Your task to perform on an android device: To make it simple for me to listen to my favorite songs on the Vimeo app, I want to build a showcase called Martin Songs
Image 0: 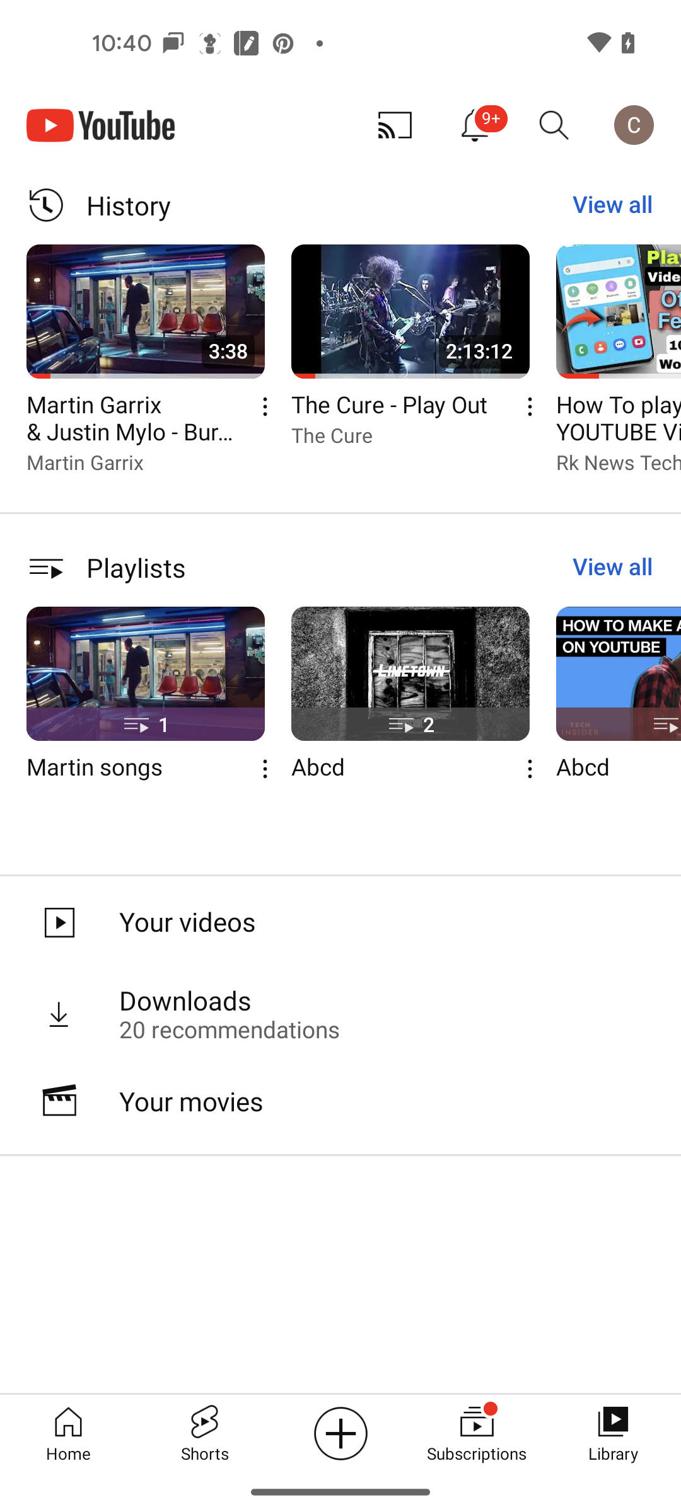
Open the Vimeo app
Step 0: open app "Vimeo"
Image 1: 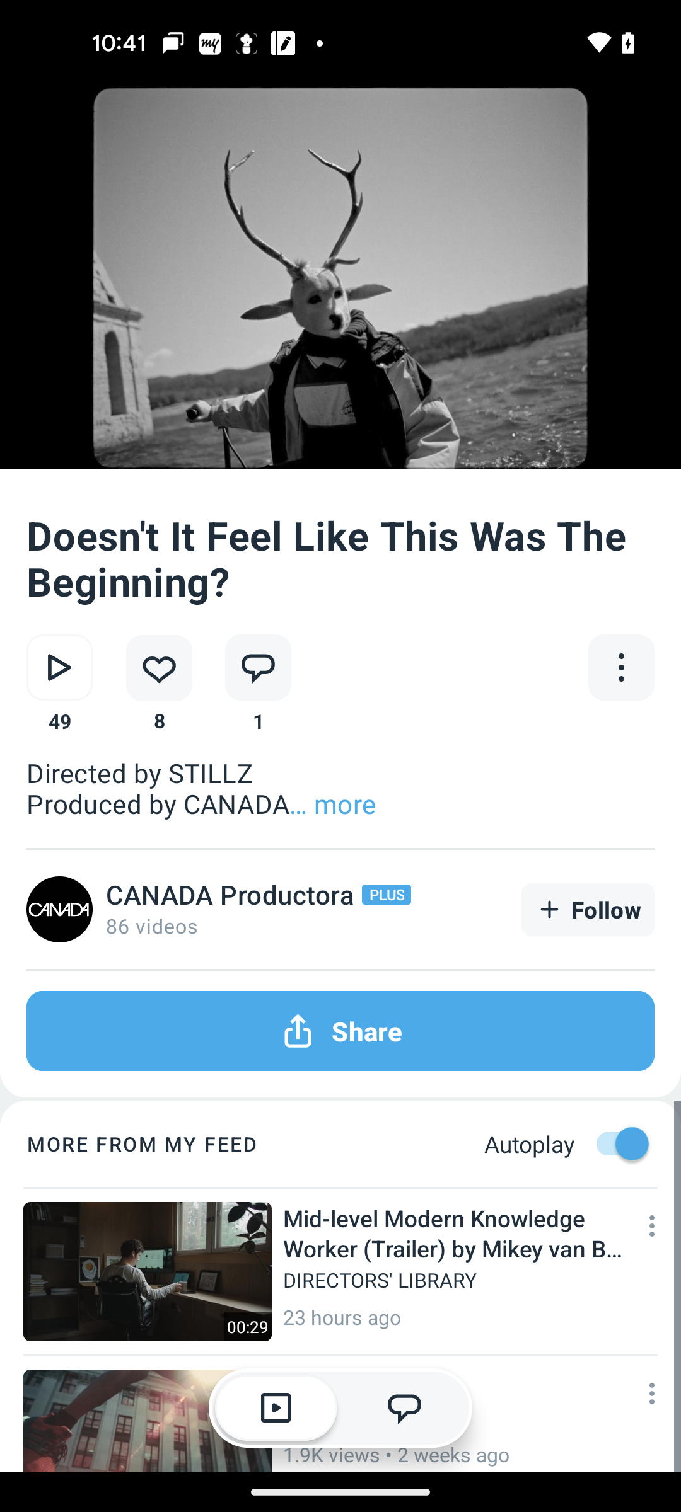
go back 
Step 1: press back button
Image 2: 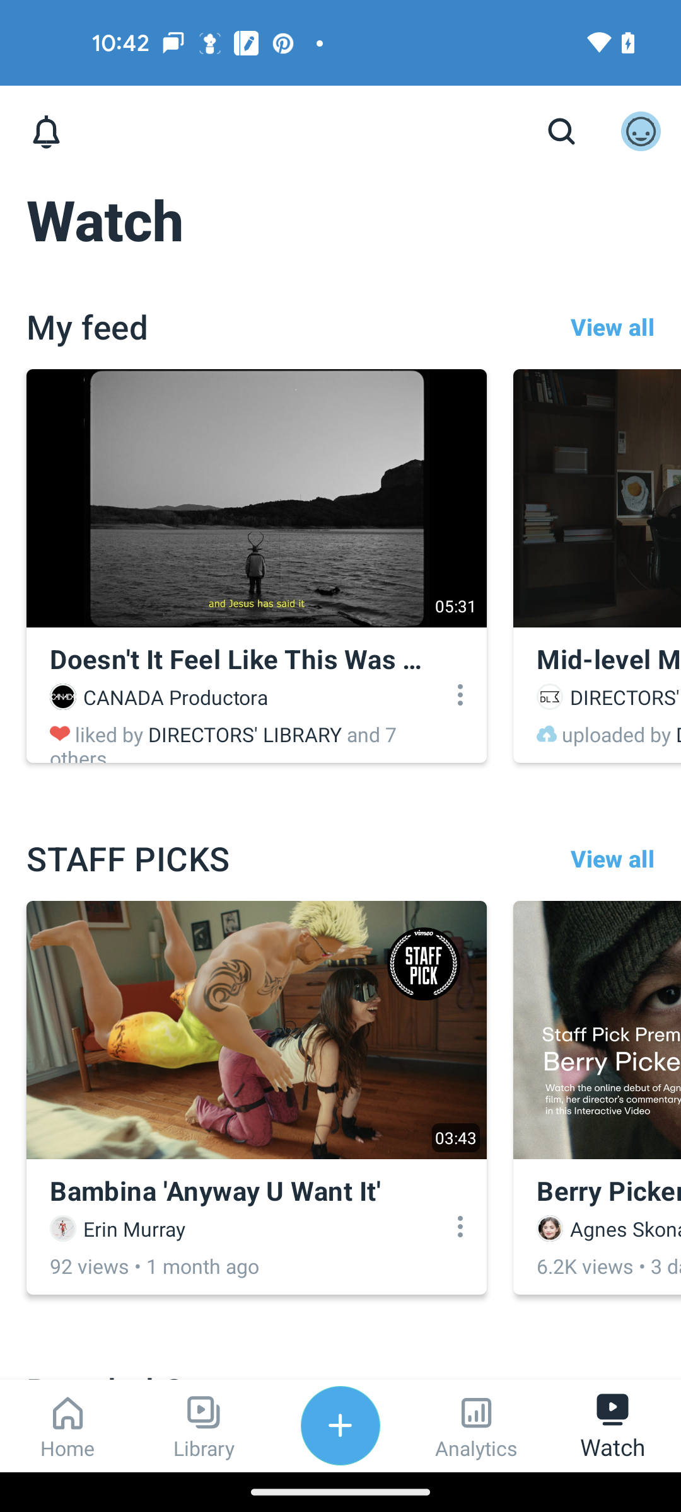
click on search icon
Step 2: click (561, 132)
Image 3: 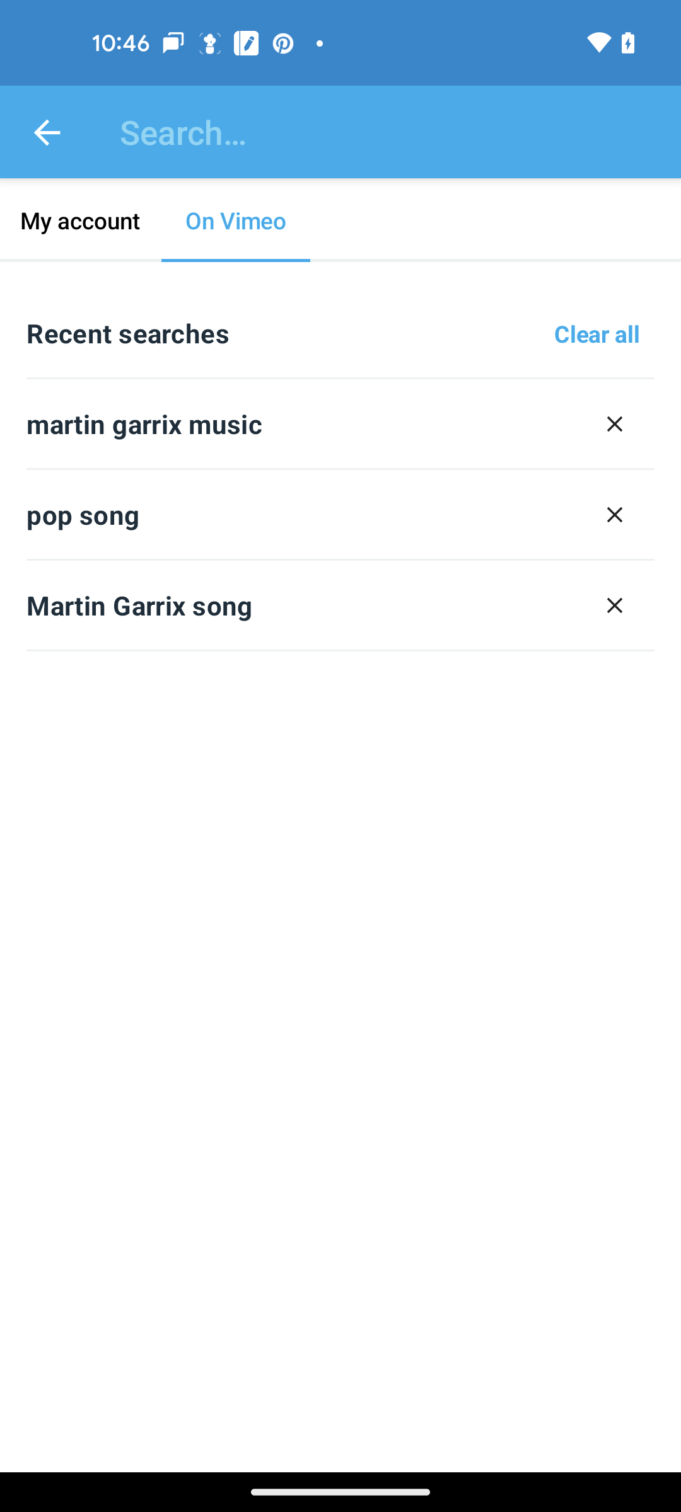
select martin garrix music from recent search
Step 3: click (340, 425)
Image 4: 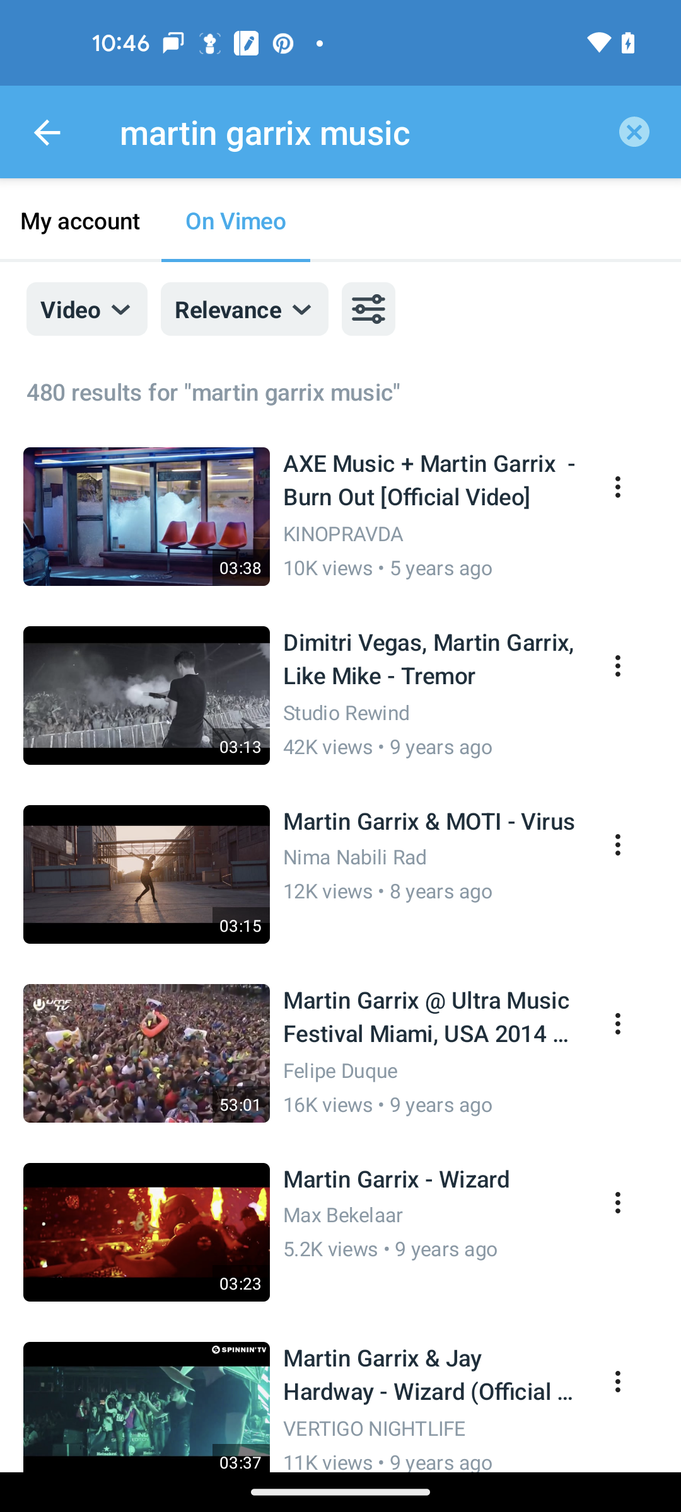
click on the dimitri vegas video
Step 4: click (430, 659)
Image 5: 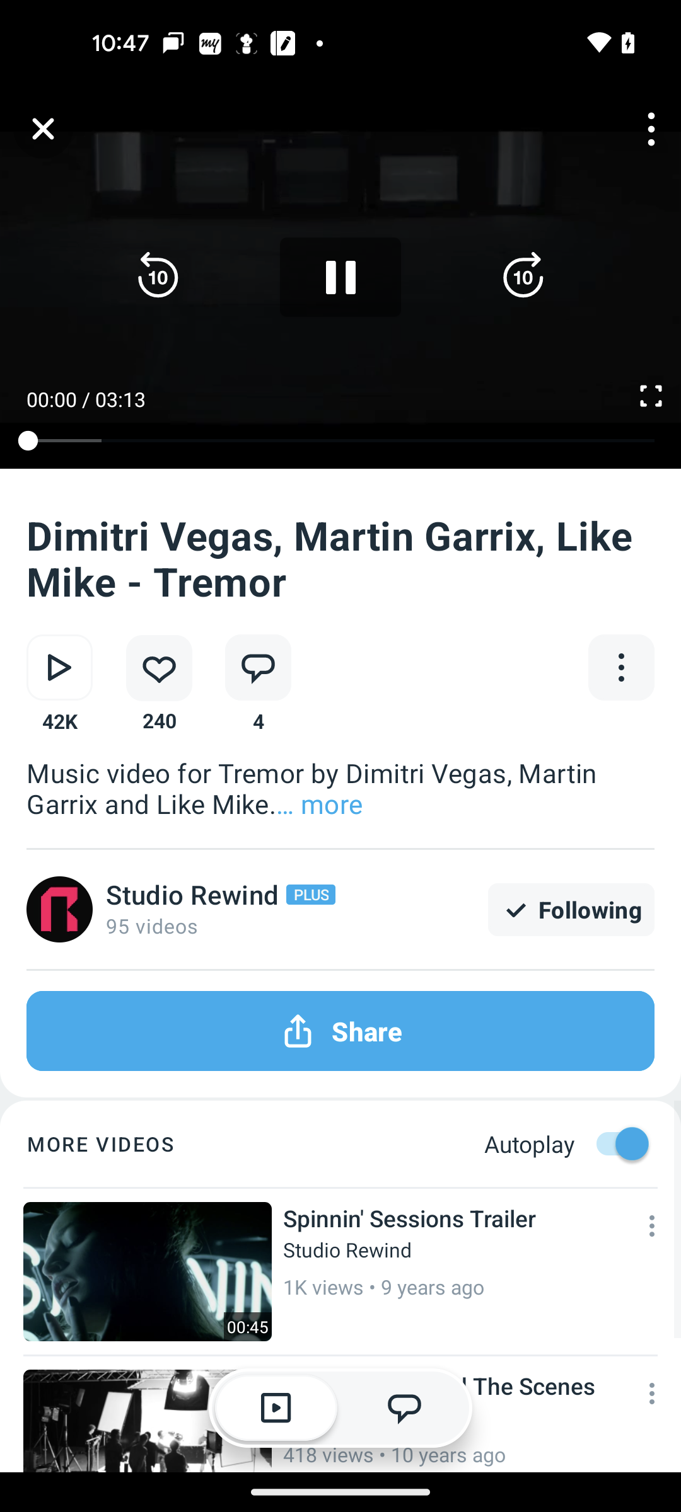
click on the three dot icon in middle of screen
Step 5: click (621, 667)
Image 6: 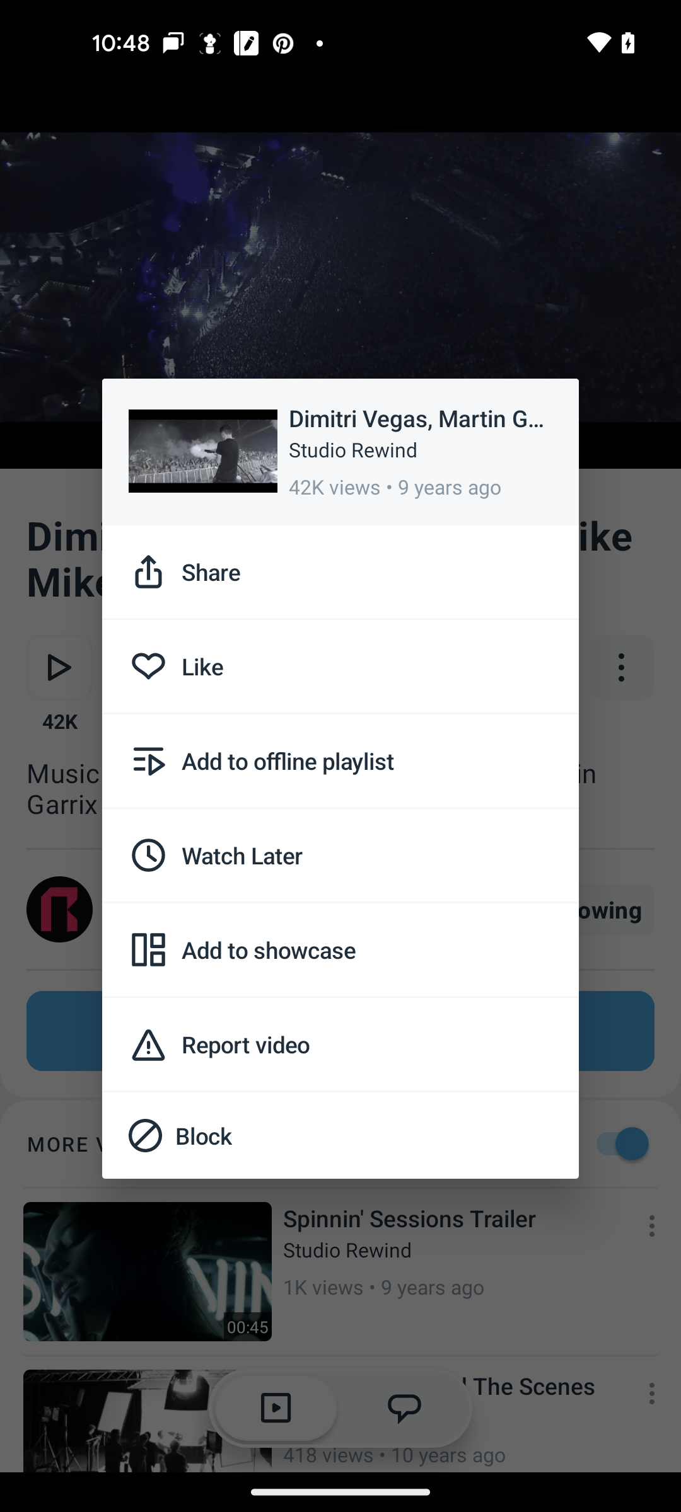
click on the add to showcase
Step 6: click (340, 949)
Image 7: 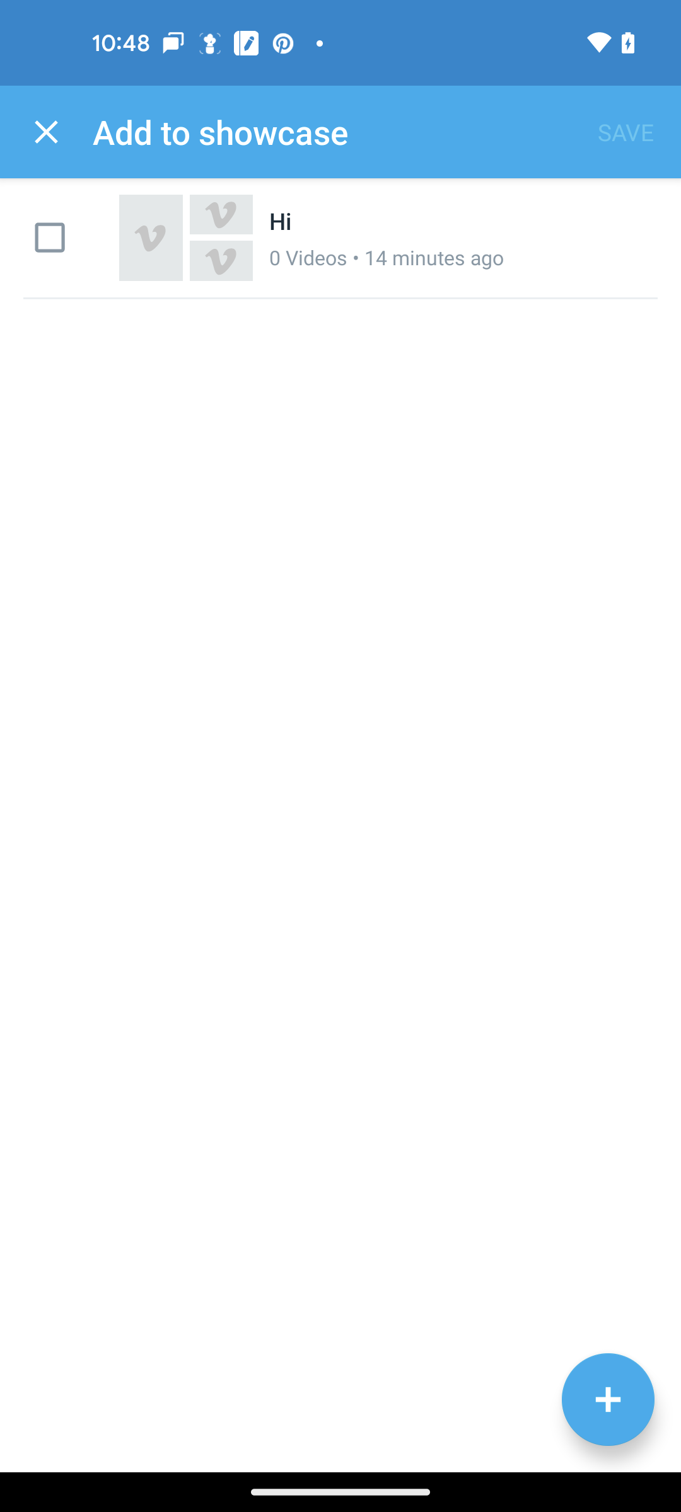
click on the add icon
Step 7: click (608, 1399)
Image 8: 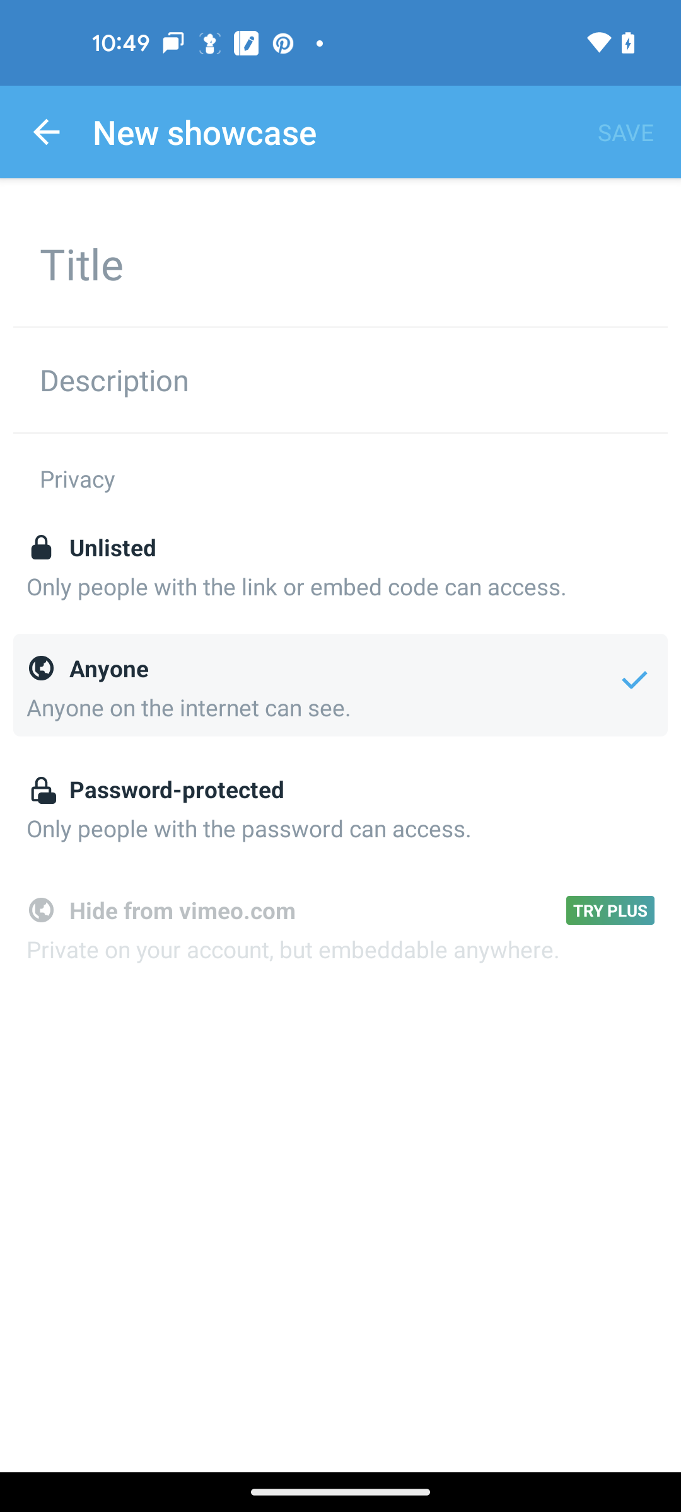
click on the title
Step 8: click (340, 266)
Image 9: 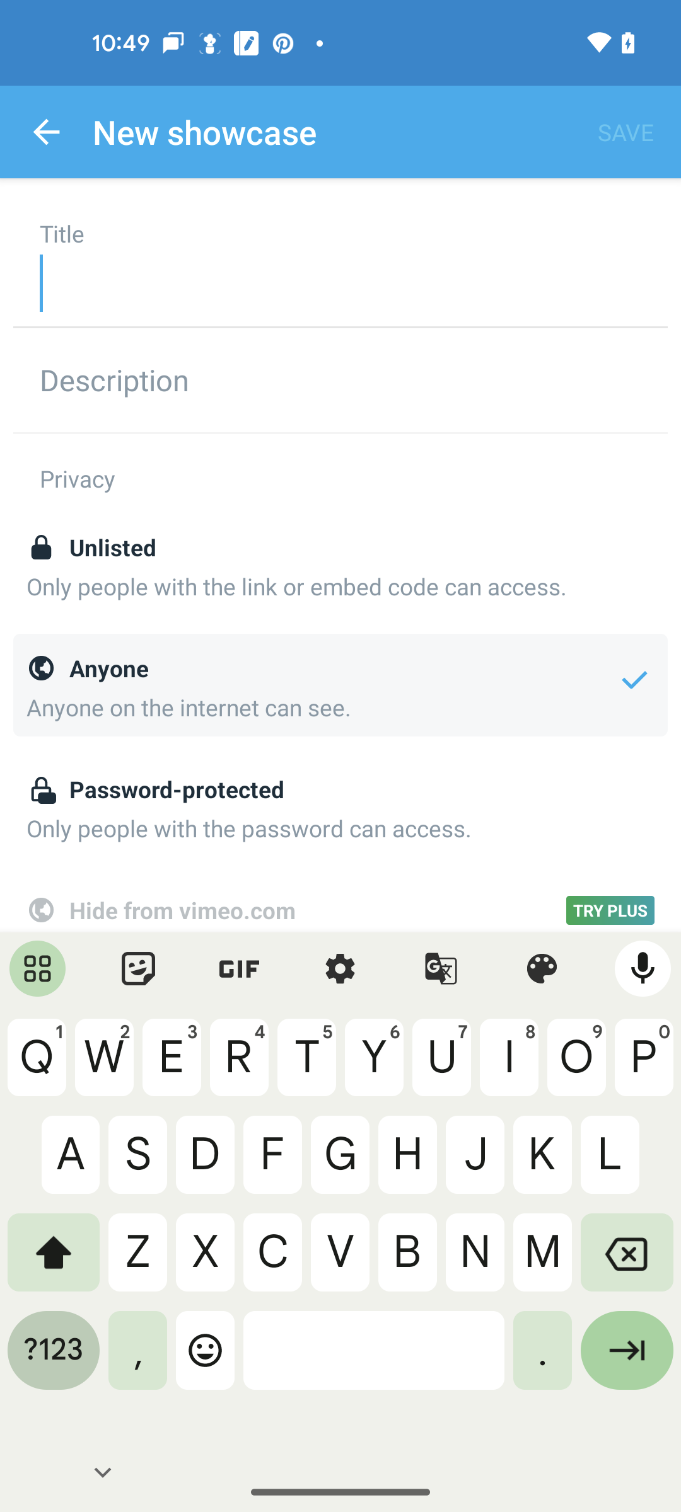
enter title as Martin songs
Step 9: type "Martin songs"
Image 10: 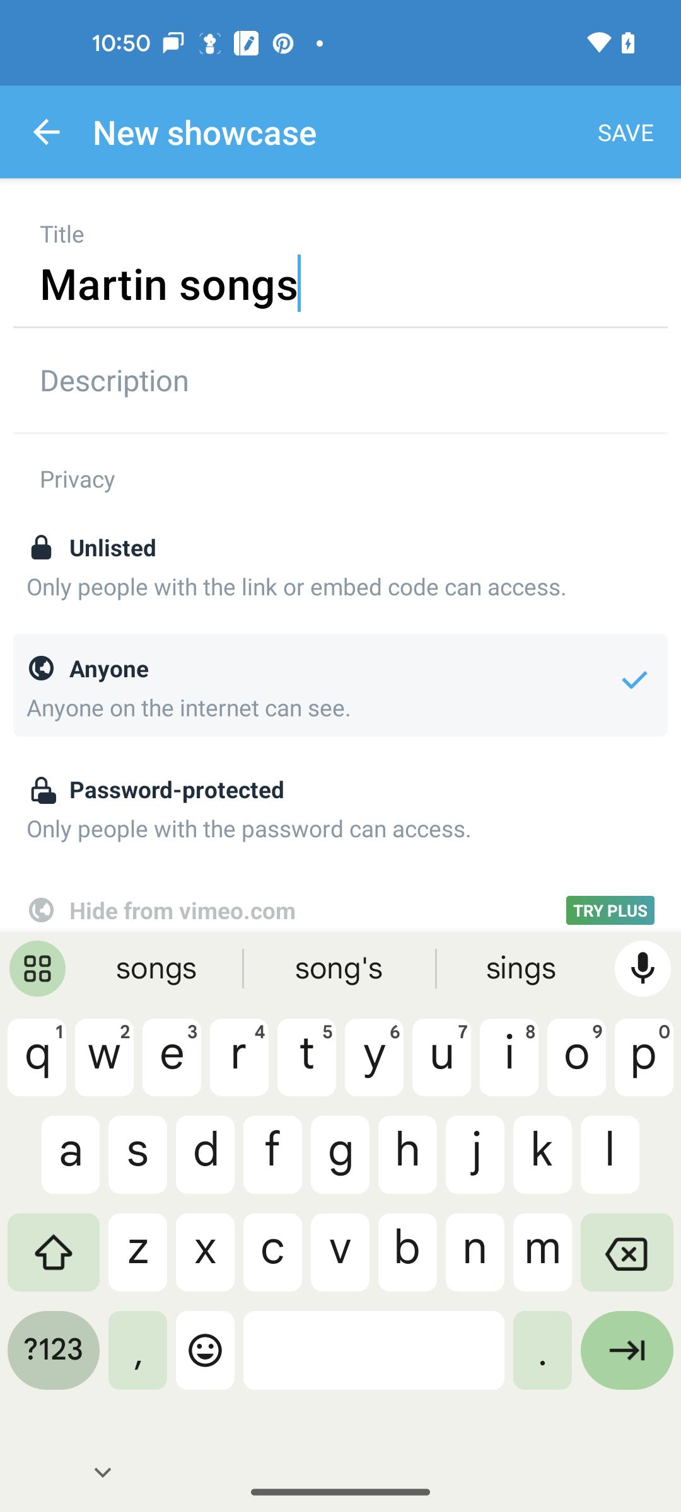
click on the save button
Step 10: click (626, 132)